Your task to perform on an android device: I want to save this audio in my phone, so save this audio recording in my phone in the Recorder app.
Image 0: 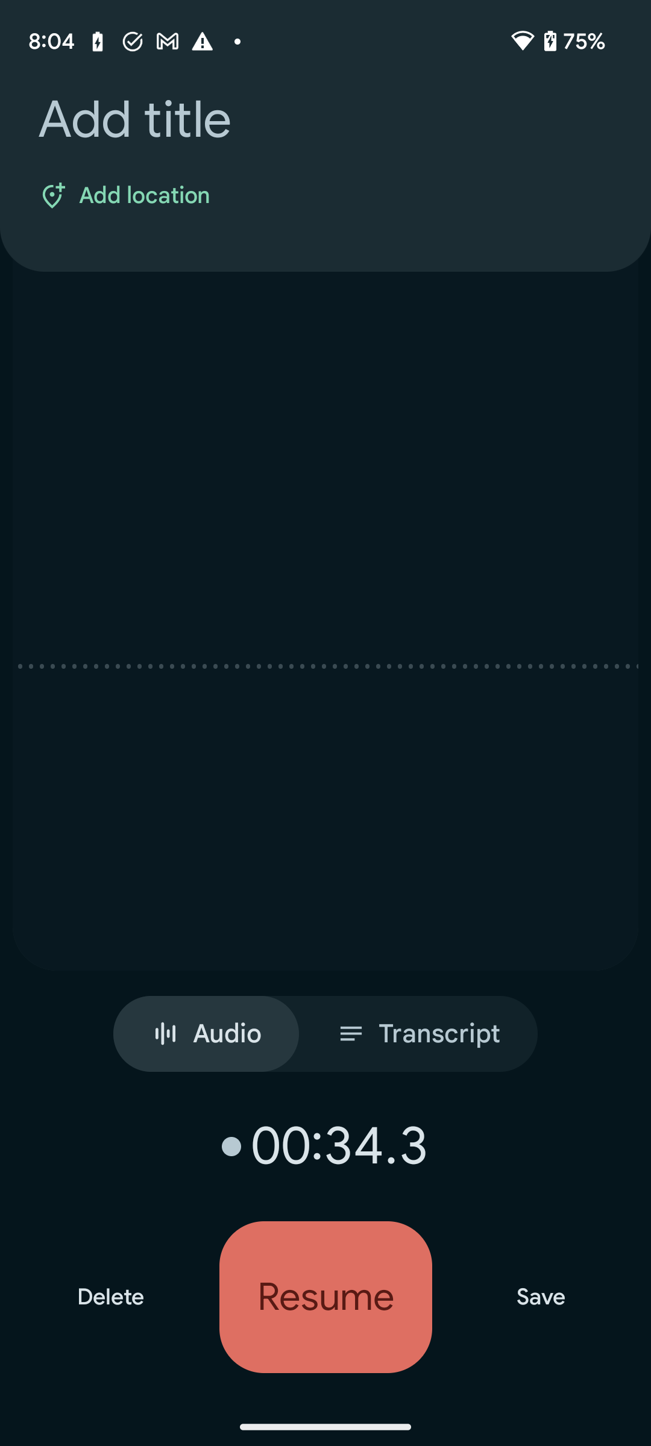
Click on the Save button to save this audio.
Step 0: click (541, 1297)